Your task to perform on an android device: open puma app and Add Mayze classic women'sn sneakers of size 10 to cart for mom 
Image 1: 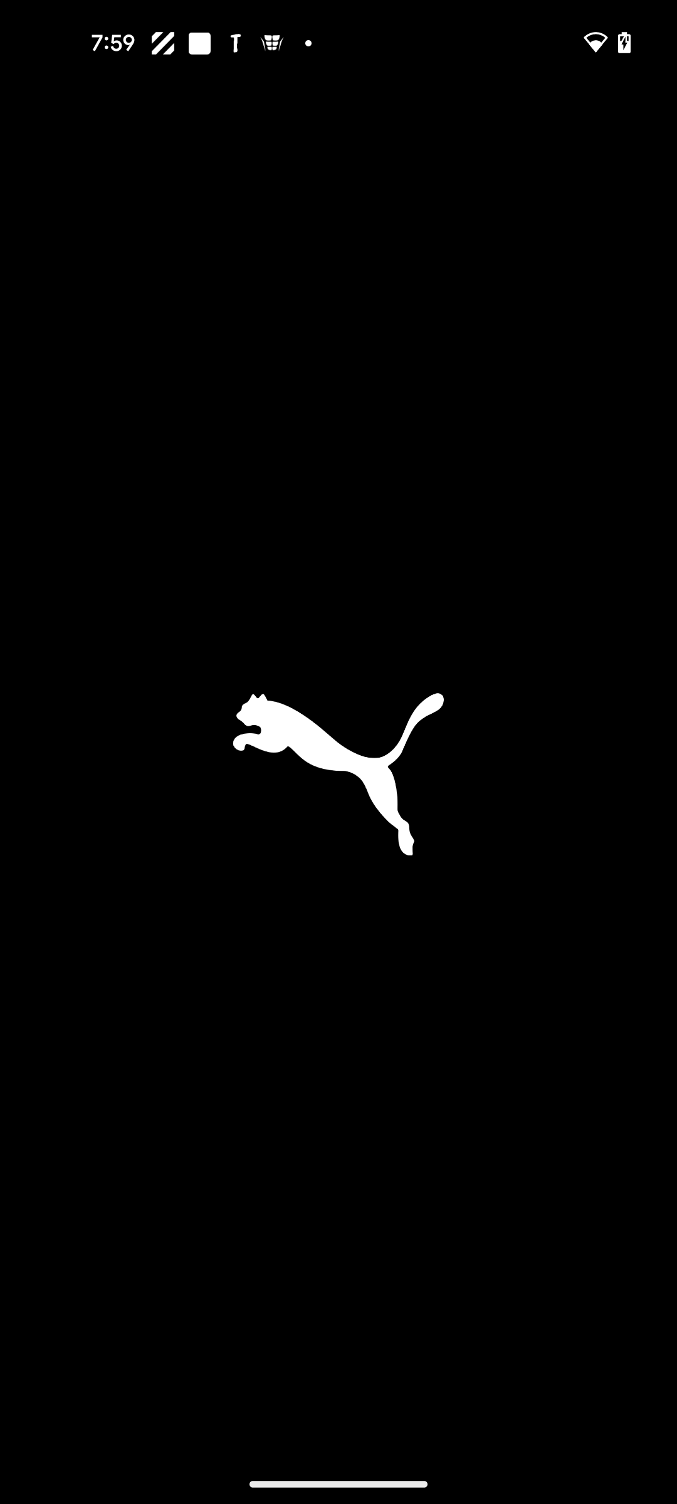
open the puma app
Step 1: wait
Image 2: 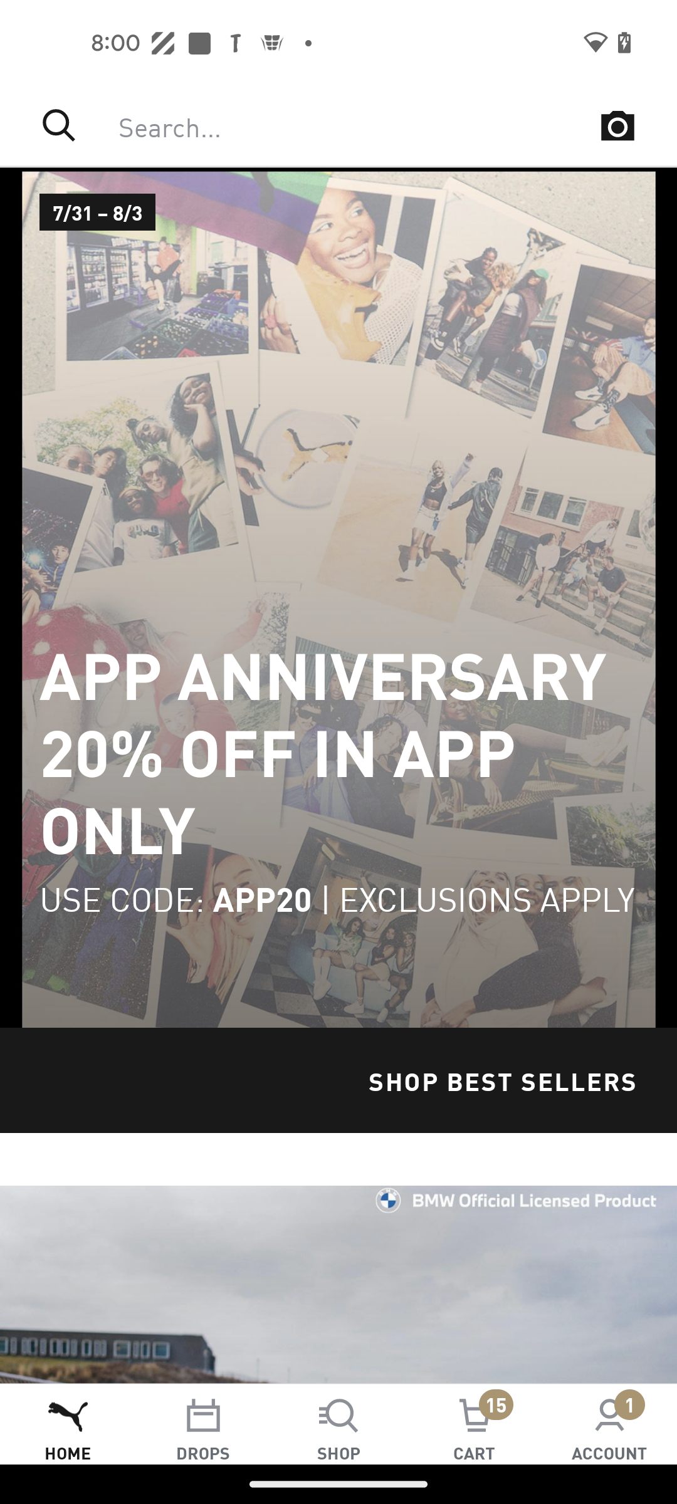
Click on the search icon at the bottom of the screen 
Step 2: click (338, 1424)
Image 3: 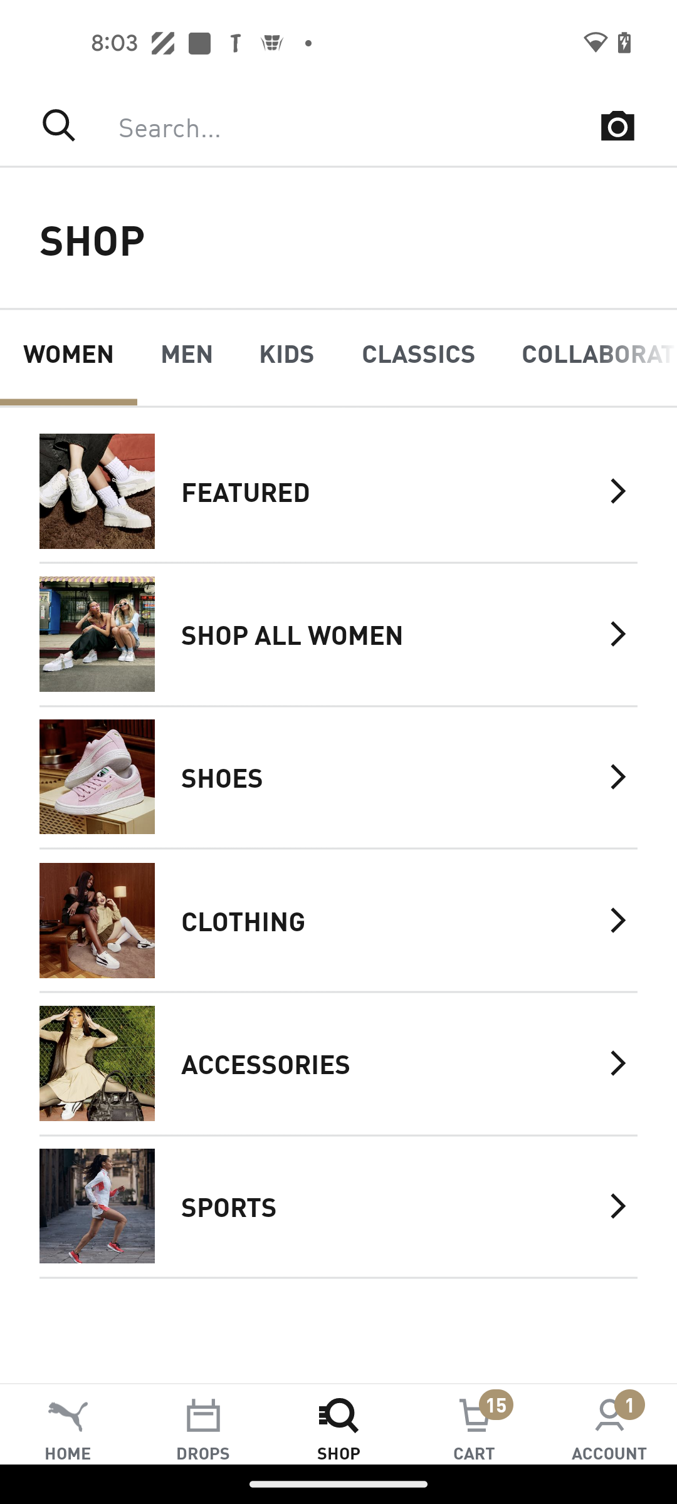
Click on the shoes option 
Step 3: click (389, 776)
Image 4: 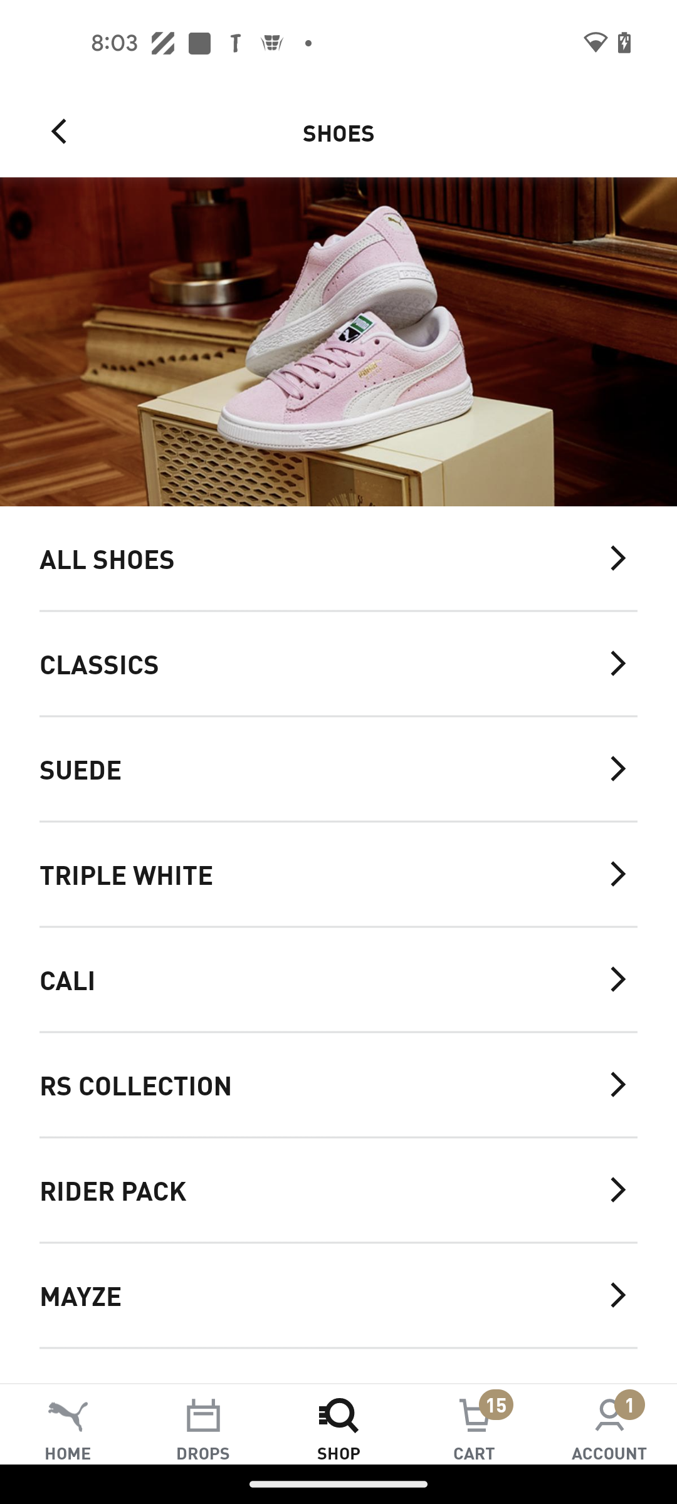
Click on the Classics tab
Step 4: click (318, 663)
Image 6: 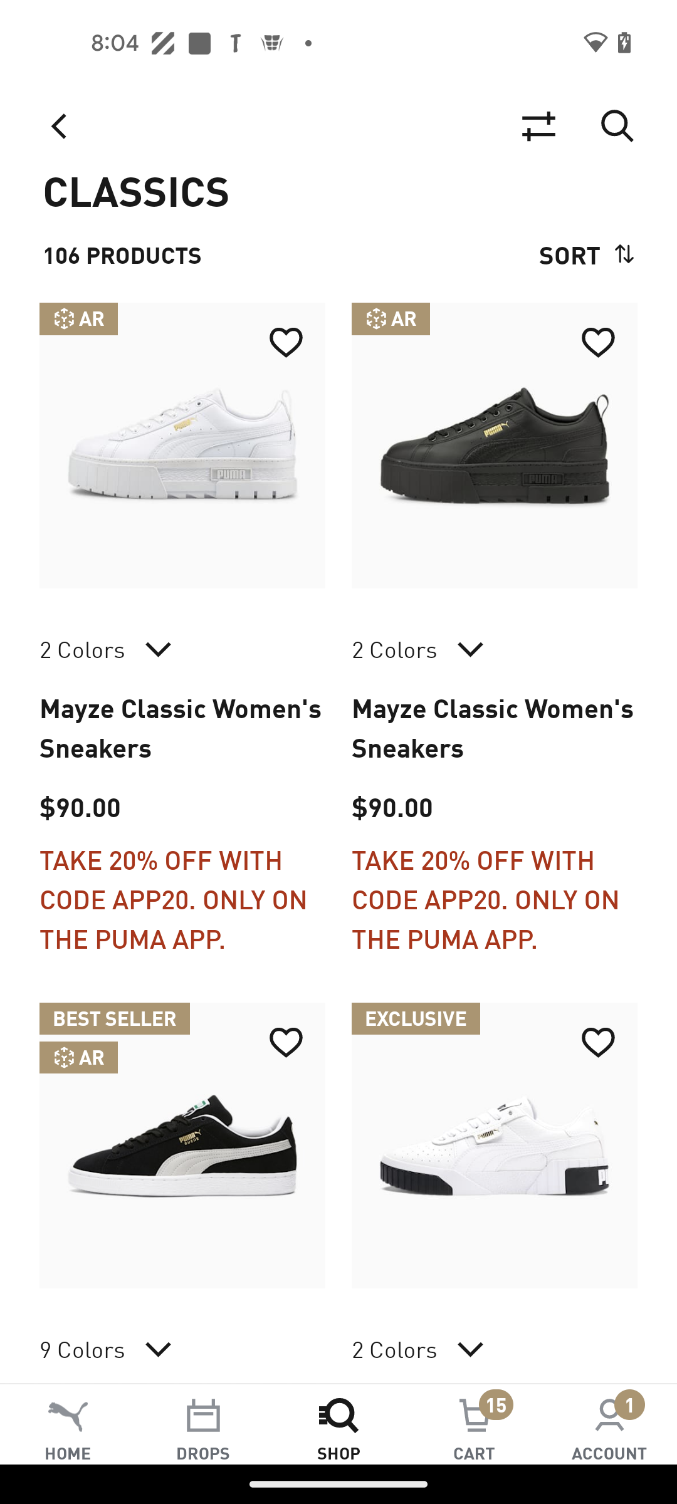
Click on Mayze classic women'sn sneakers option
Step 6: click (182, 446)
Image 7: 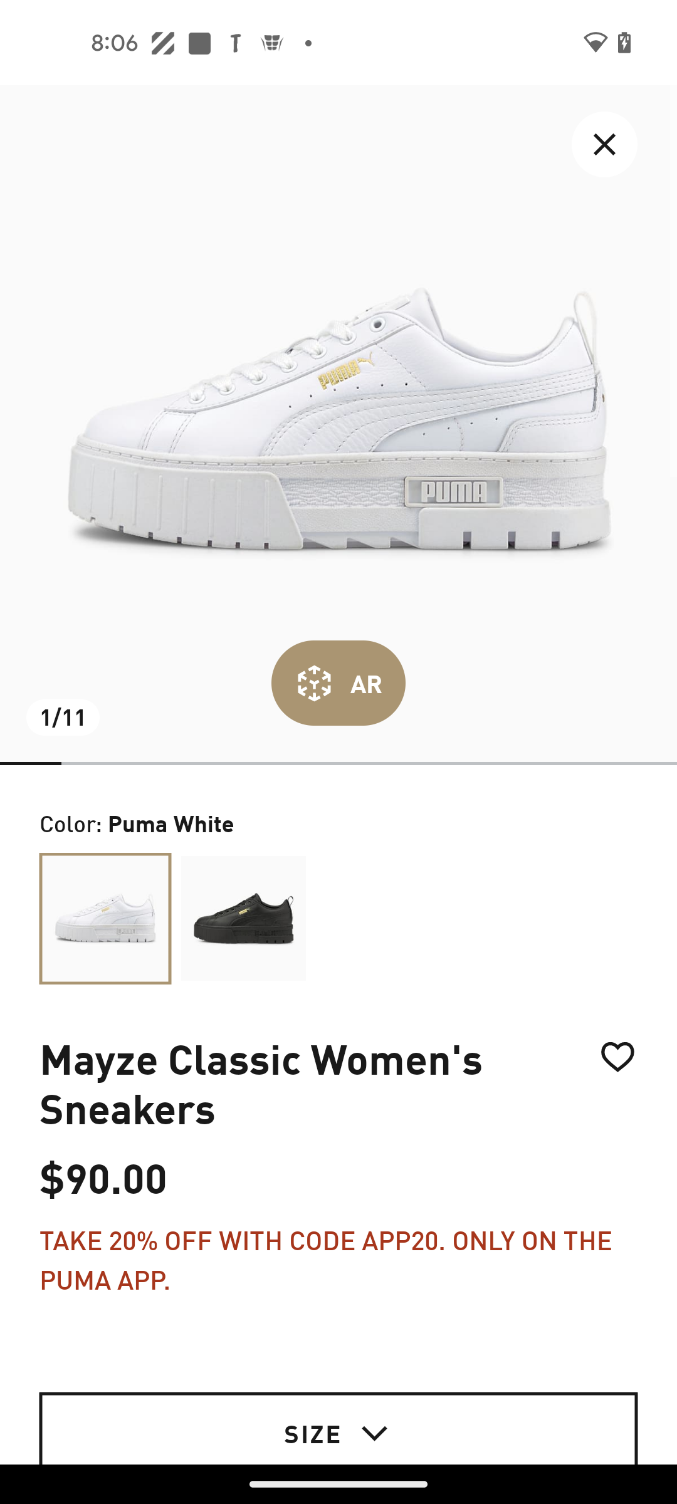
Click on the size tab
Step 7: click (338, 1424)
Image 8: 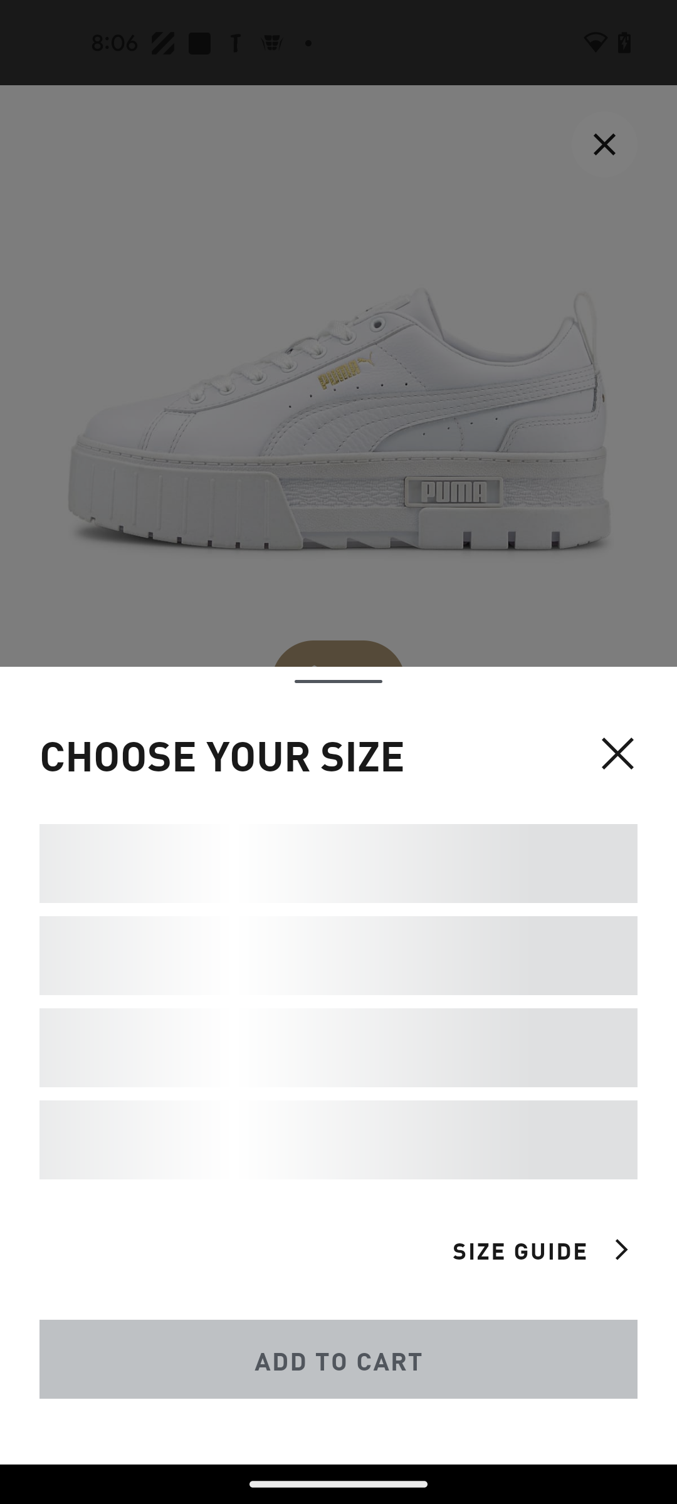
Click on the size tab
Step 8: wait
Image 9: 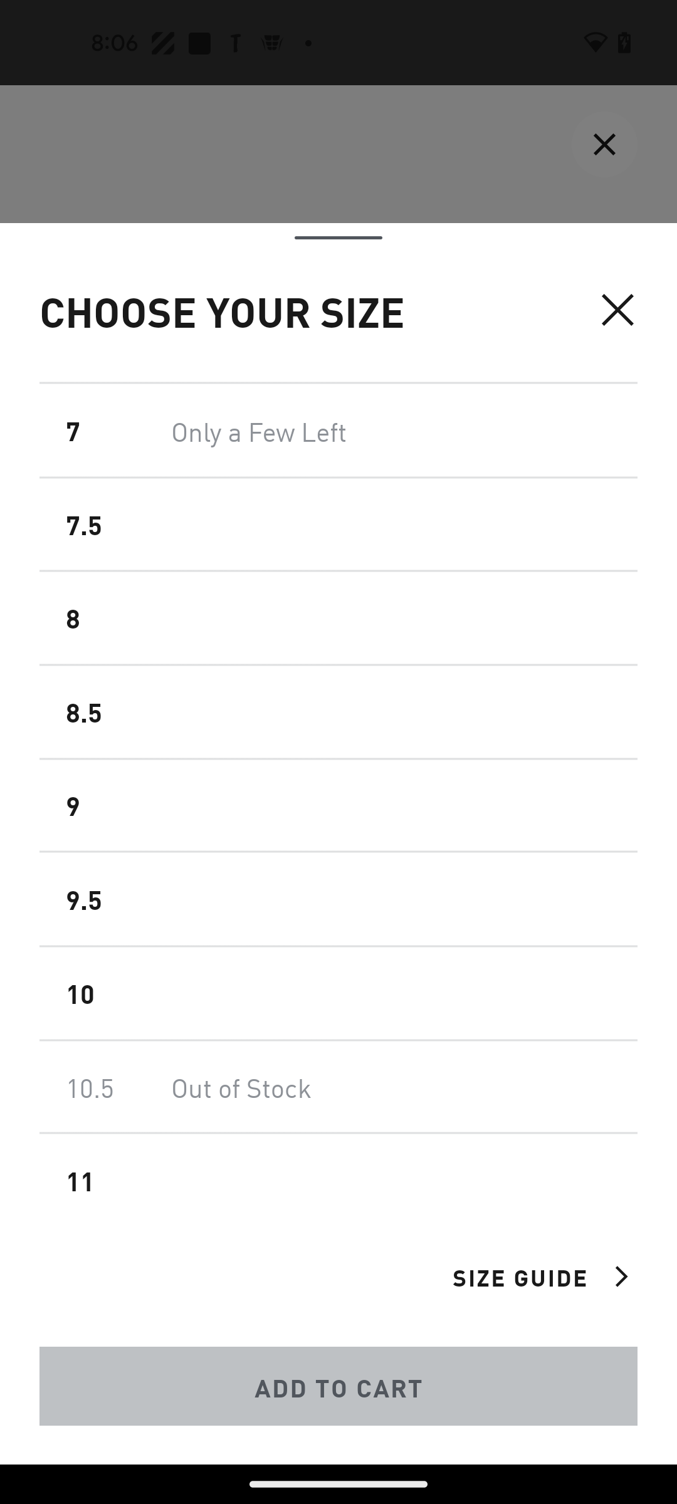
Select the 10 size 
Step 9: click (338, 994)
Image 10: 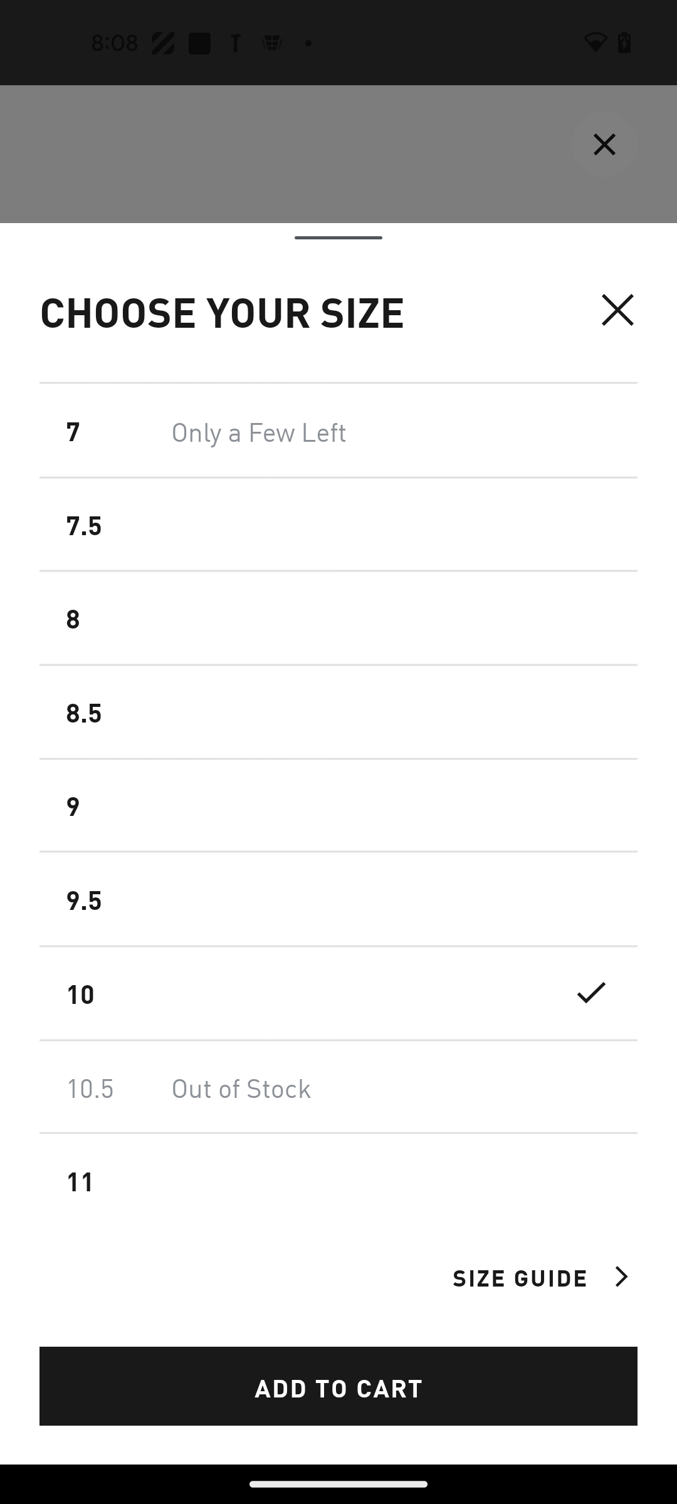
Click on the Add to cart tab
Step 10: click (338, 1386)